Your task to perform on an android device: I want to check the train timetable so that I can make sure the timing corresponds with my planned arrival time of 22:30 pm
Image 0: 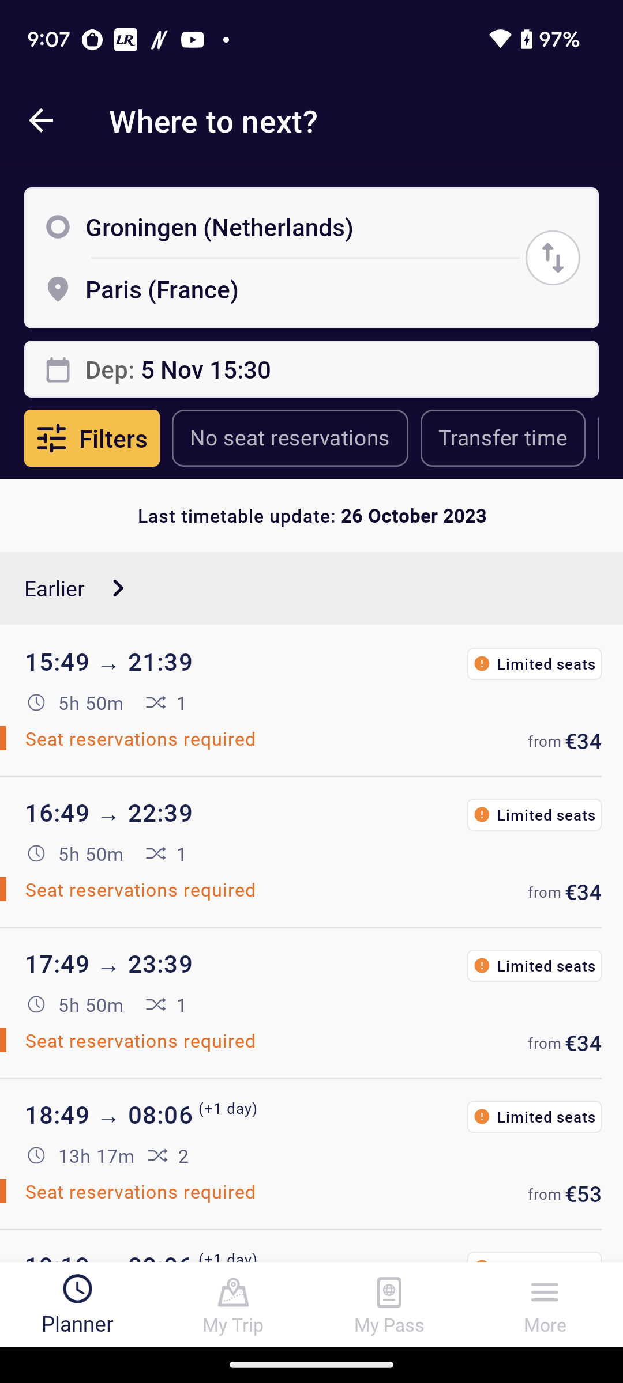
Click on the first train  schedule
Step 0: click (95, 702)